Your task to perform on an android device: Open the Memrise app & setup a profile with the name DBW 
Image 0: 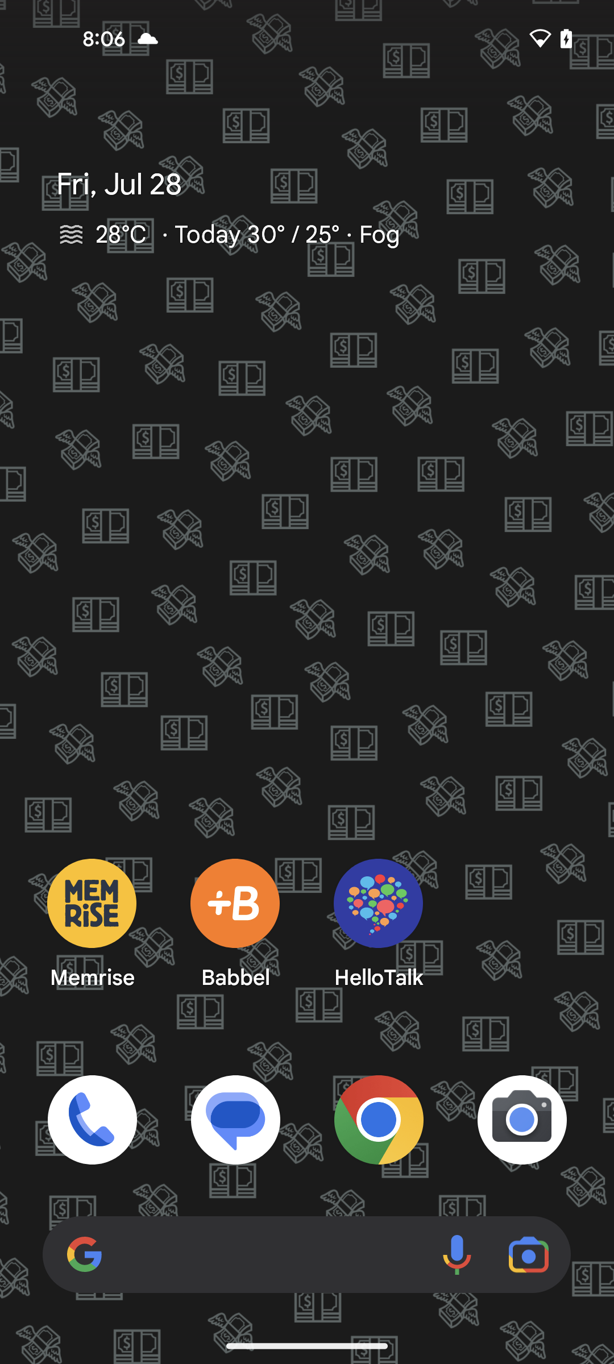
open the Memrise app
Step 0: open app "Memrise"
Image 1: 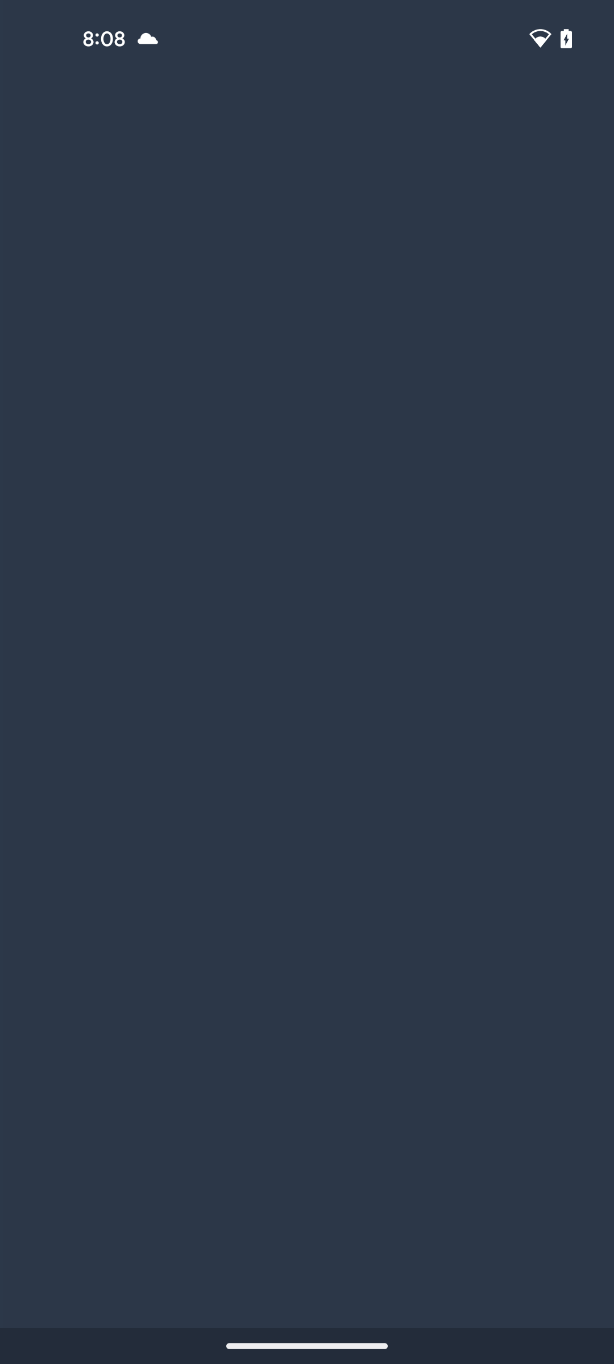
open the Memrise app
Step 1: wait
Image 2: 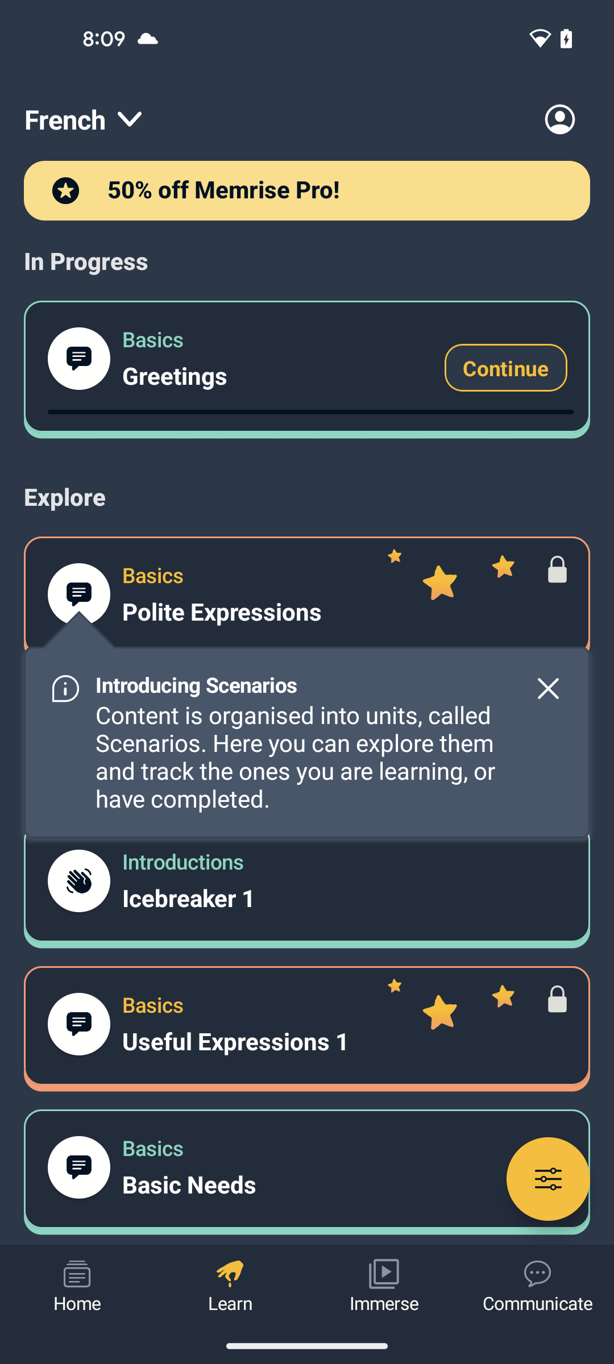
click on the Communications tab at the bottom right corner of the screen
Step 2: click (537, 1274)
Image 3: 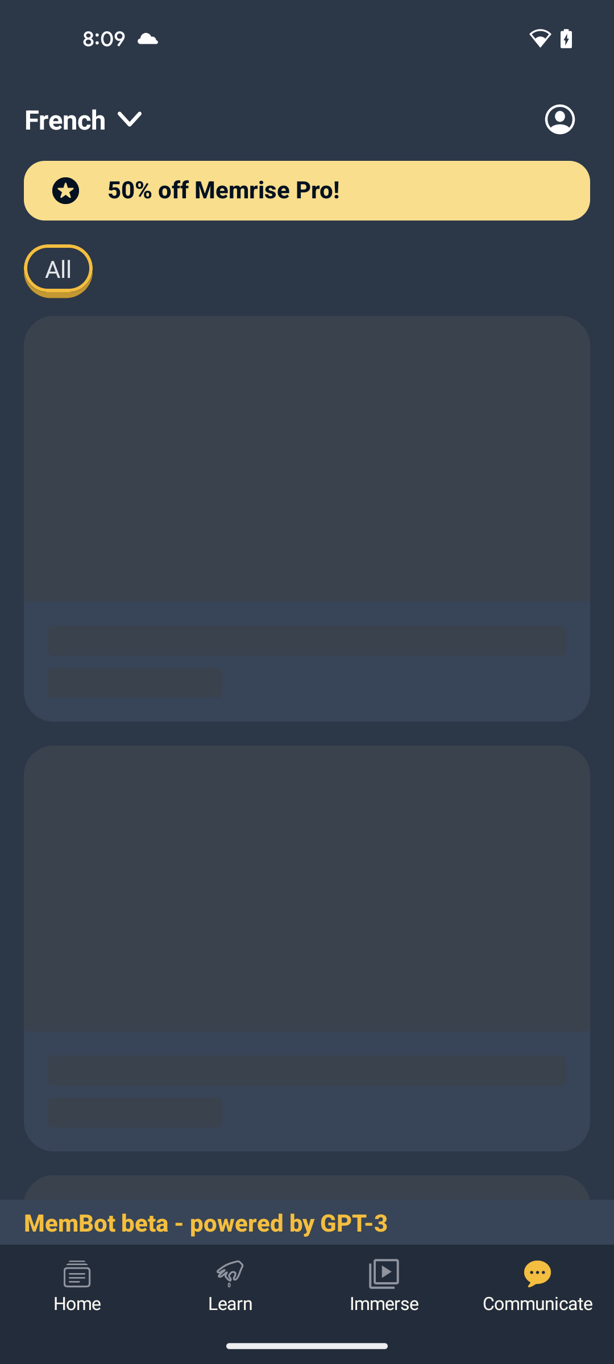
click on the Communications tab at the bottom right corner of the screen
Step 3: wait
Image 5: 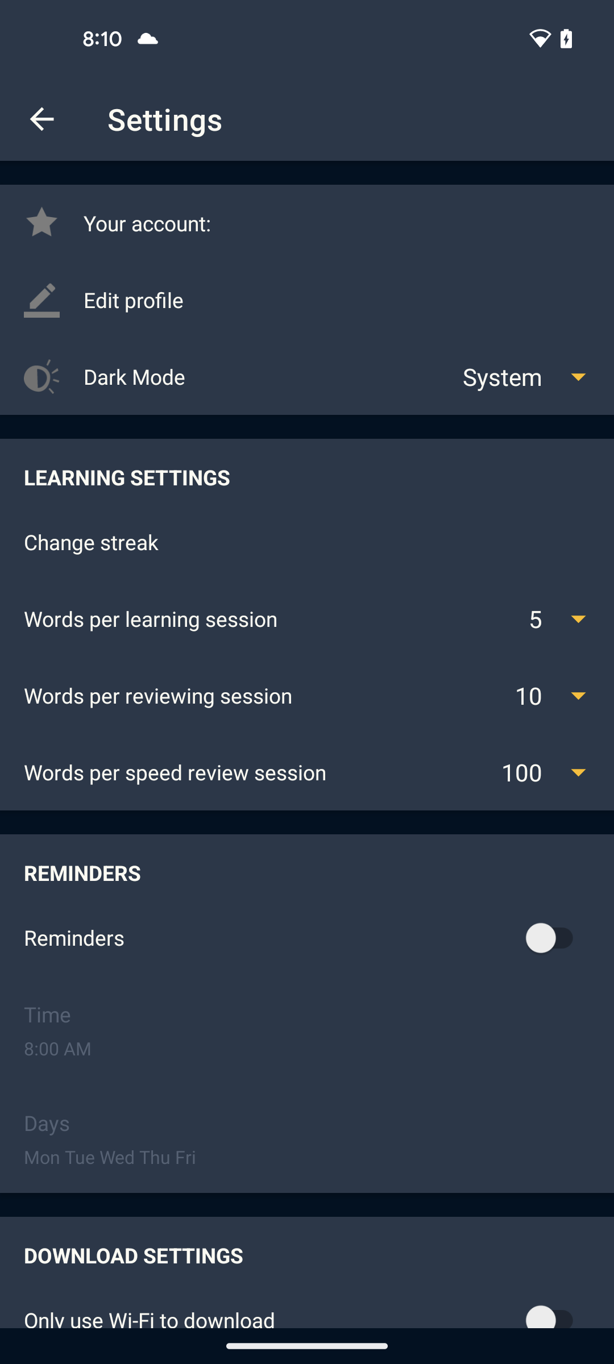
click on the Edit profile option
Step 5: click (337, 300)
Image 6: 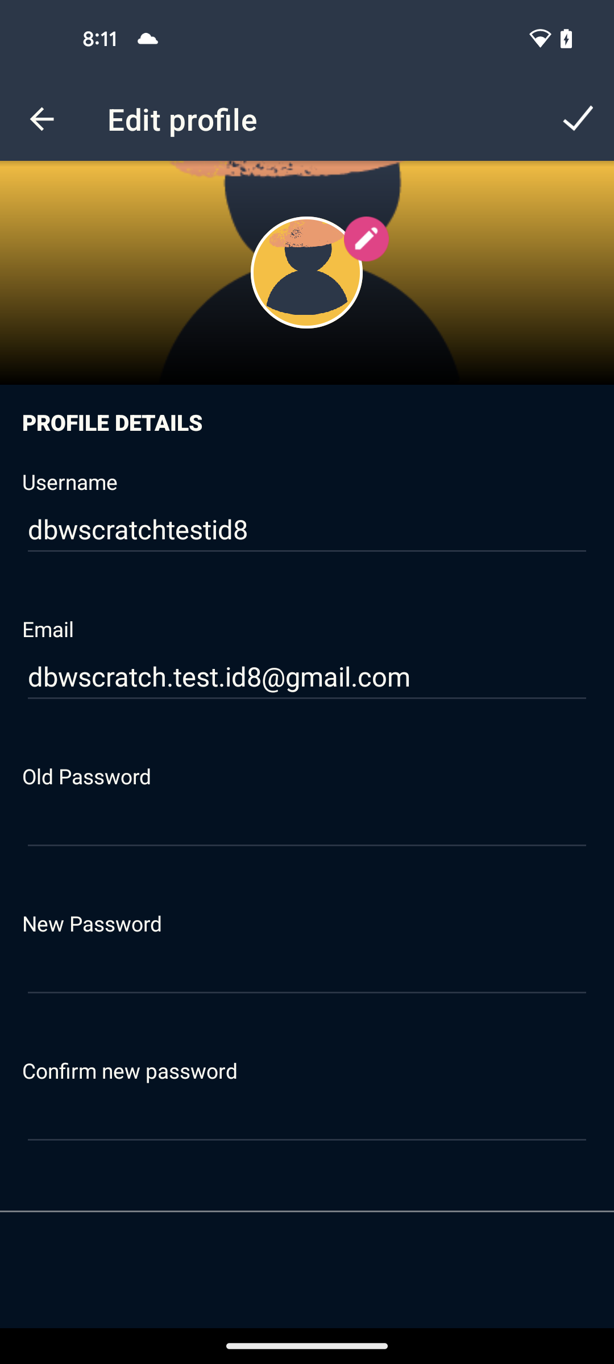
click on the Username section
Step 6: click (306, 530)
Image 7: 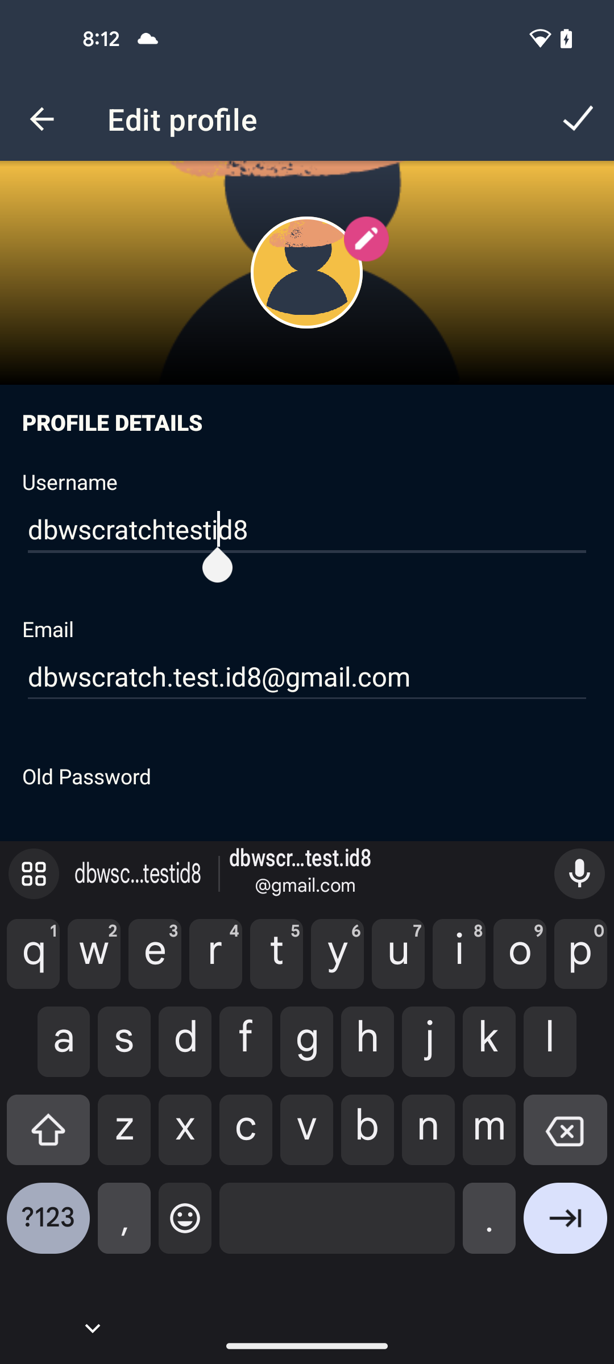
enter the name DBW
Step 7: type "DBW"
Image 8: 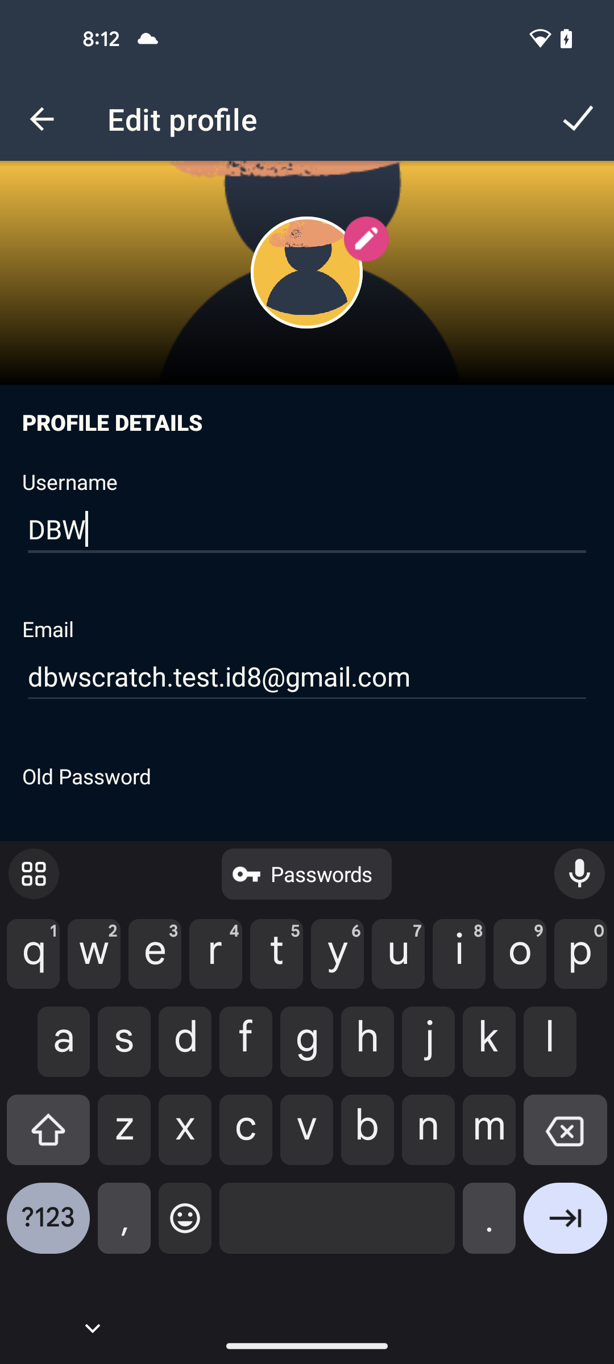
click on the tick icon at the top right corner of the screen
Step 8: click (578, 119)
Image 9: 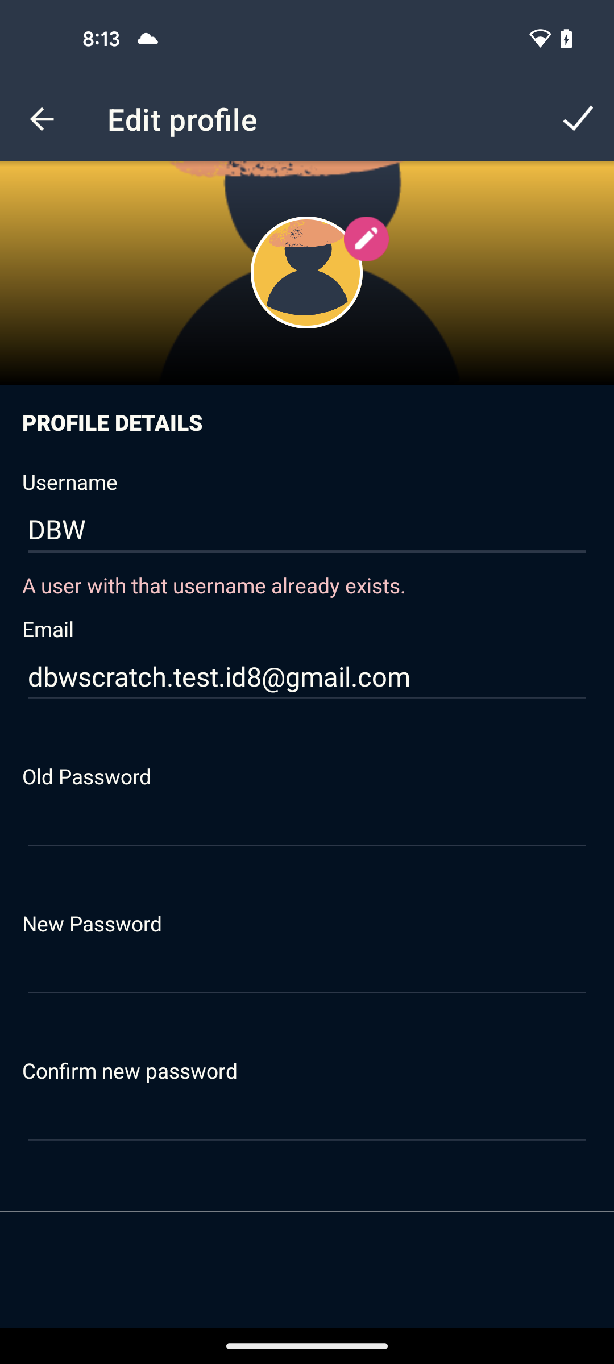
click on the tick icon at the top right corner of the screen
Step 9: click (578, 119)